Your task to perform on an android device: Go to Presenttion app & add a new slide then add the video
Image 0: 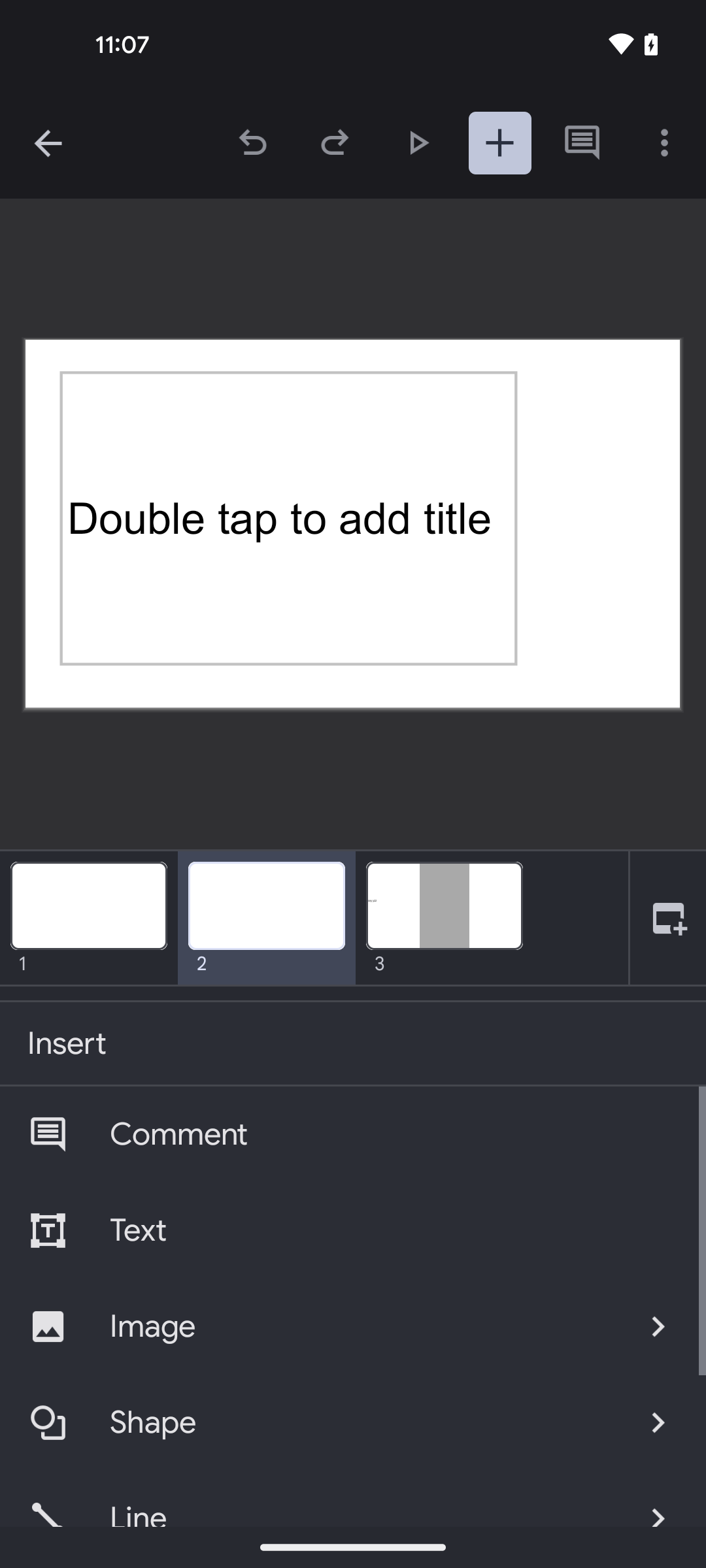
open the Presentations app
Step 0: open app "Presentations"
Image 1: 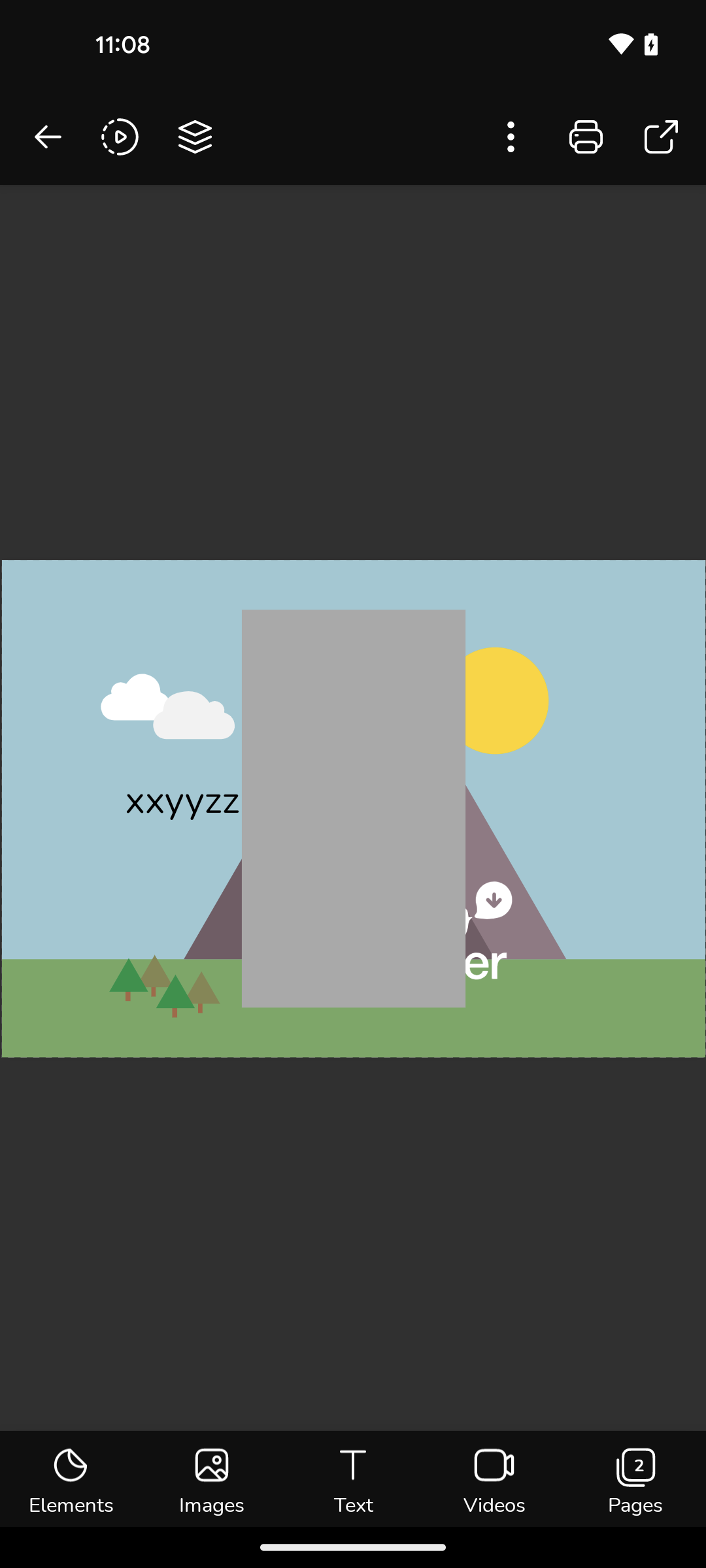
click on the Pages tab at the bottom right  corner of the screen
Step 1: click (635, 1478)
Image 2: 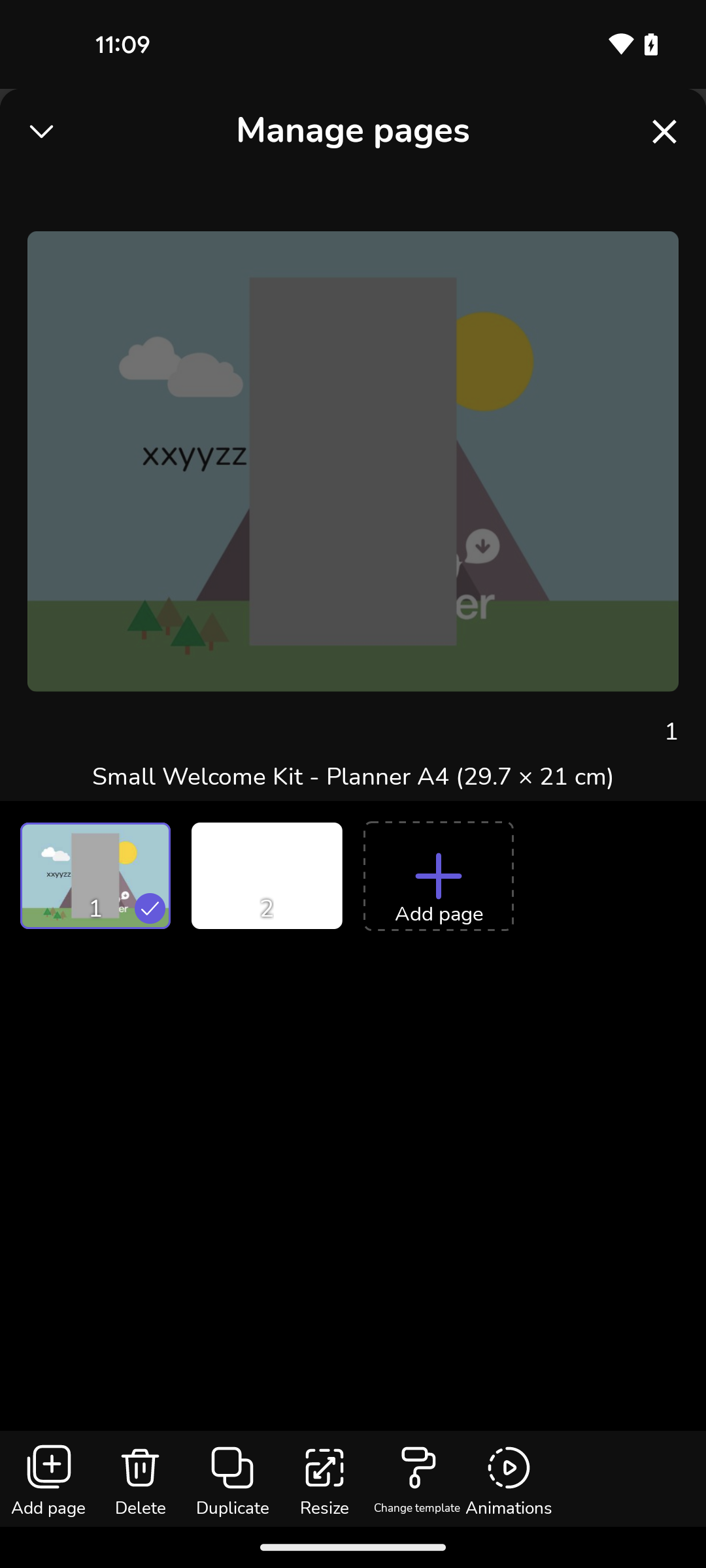
click on the Add Page option
Step 2: click (438, 876)
Image 4: 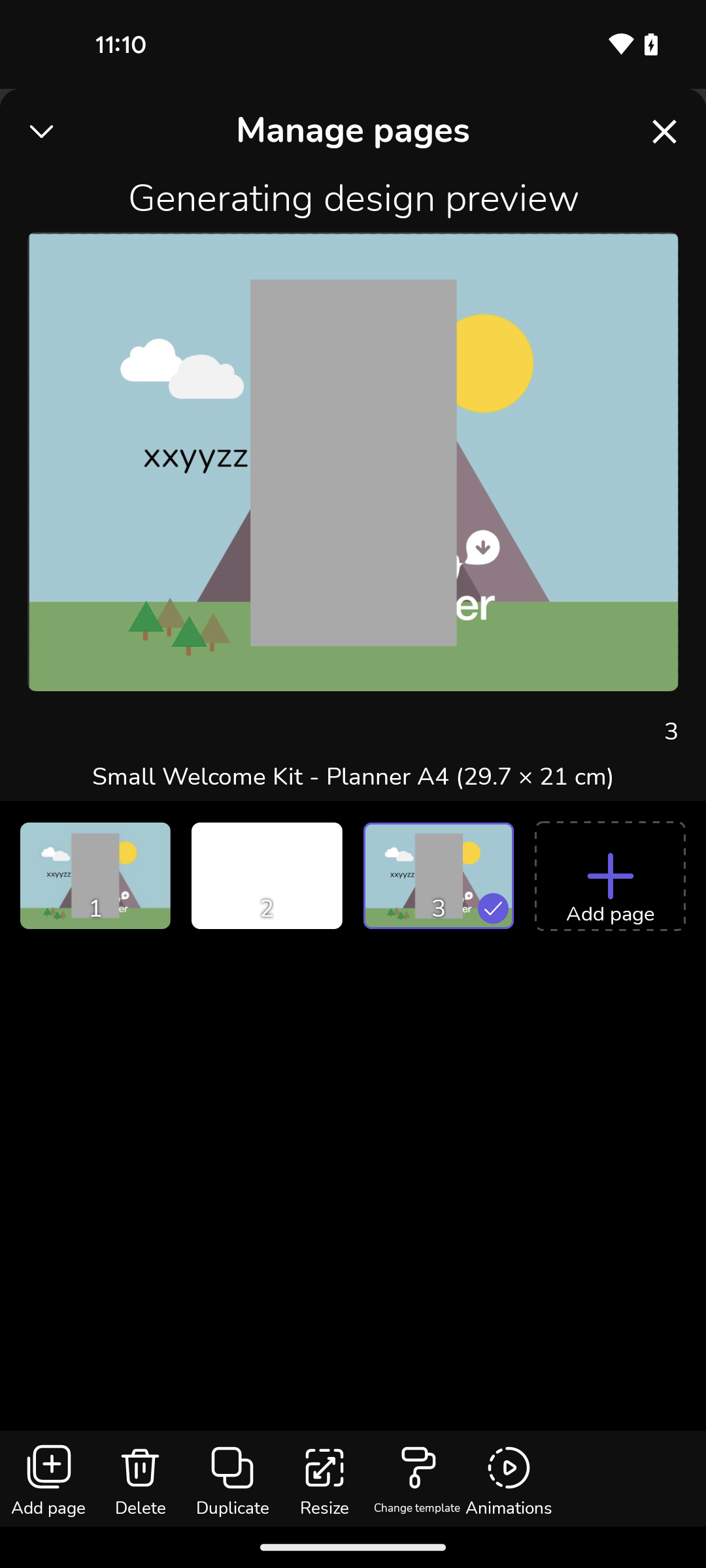
go back
Step 4: press back button
Image 5: 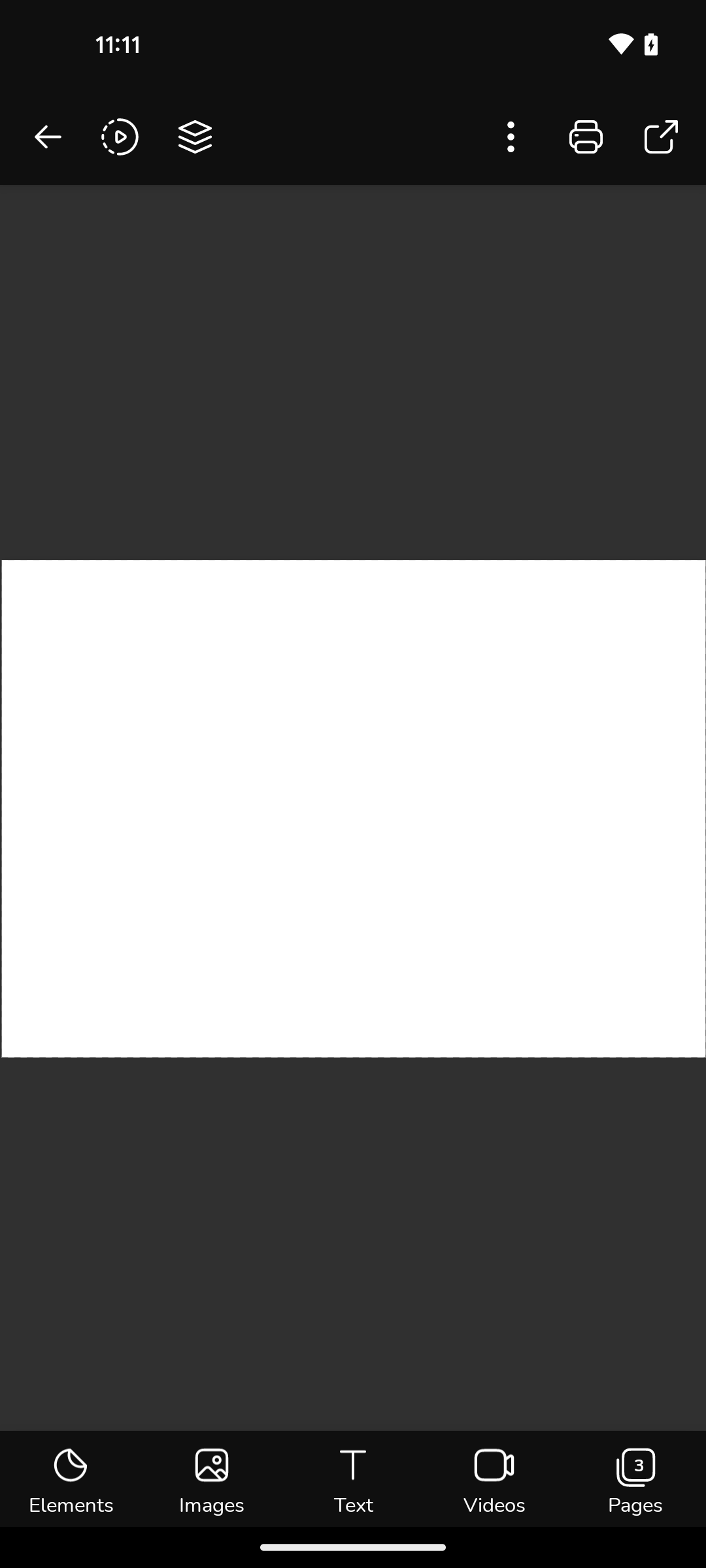
click on the Videos option at the bottom of the screen
Step 5: click (494, 1478)
Image 6: 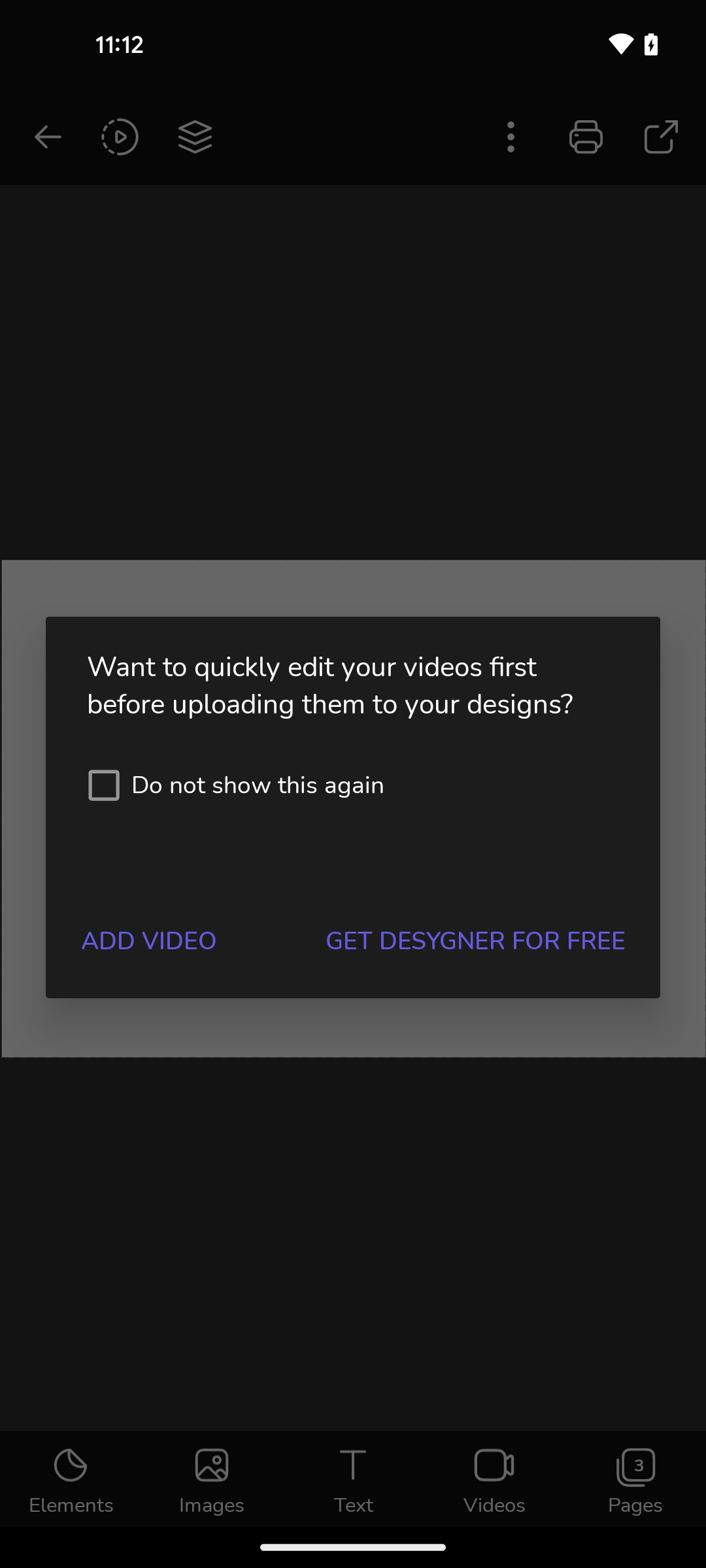
click on the Add Video option
Step 6: click (148, 941)
Image 7: 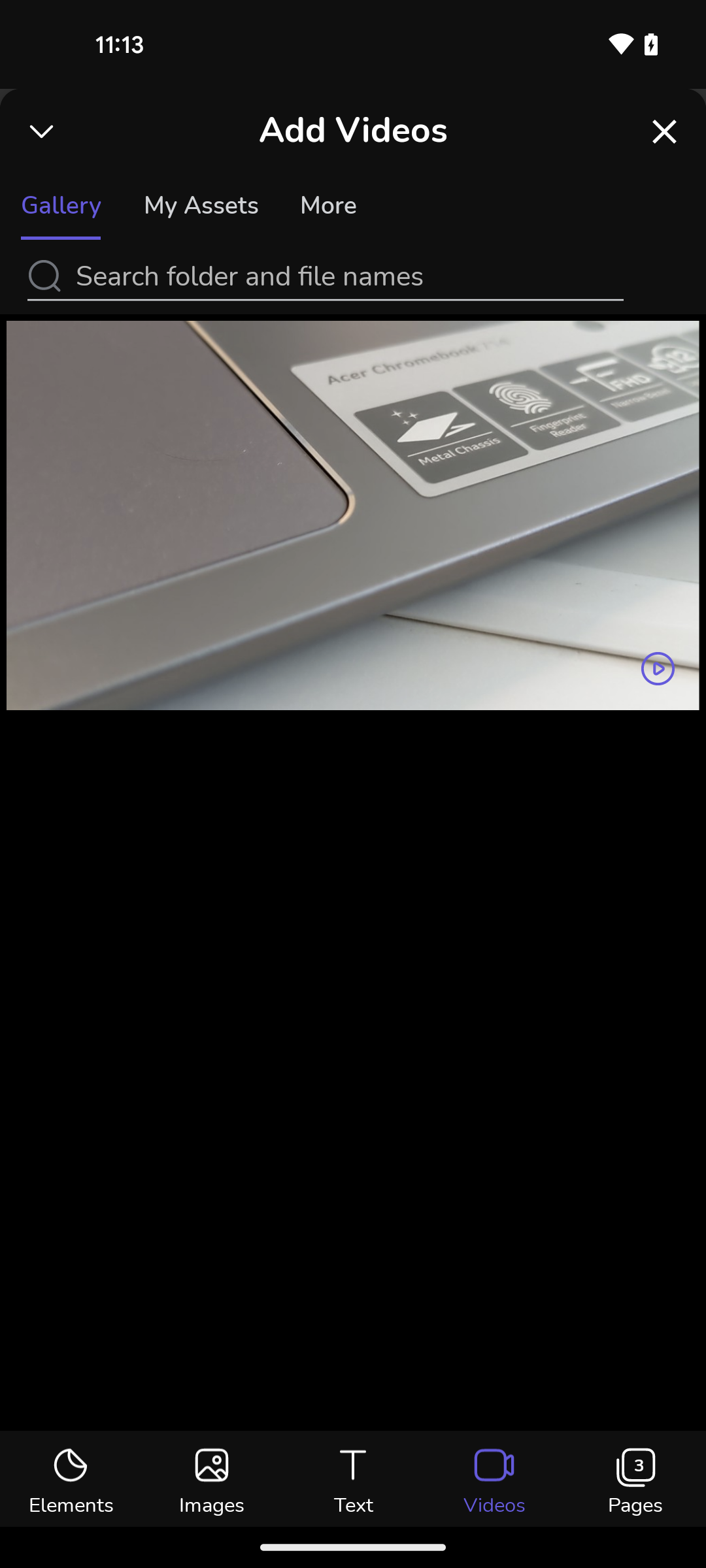
select the video
Step 7: click (353, 872)
Image 8: 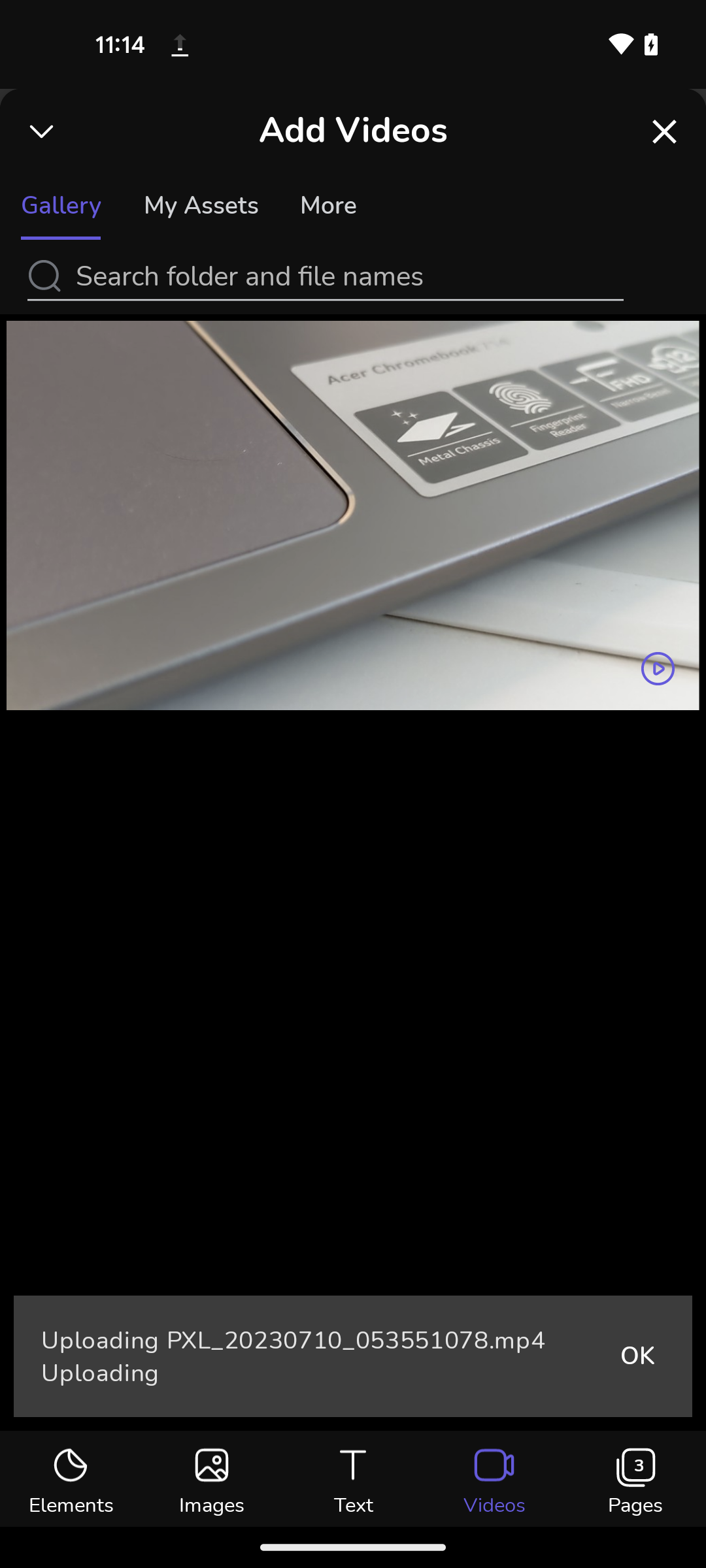
select the video
Step 8: wait
Image 9: 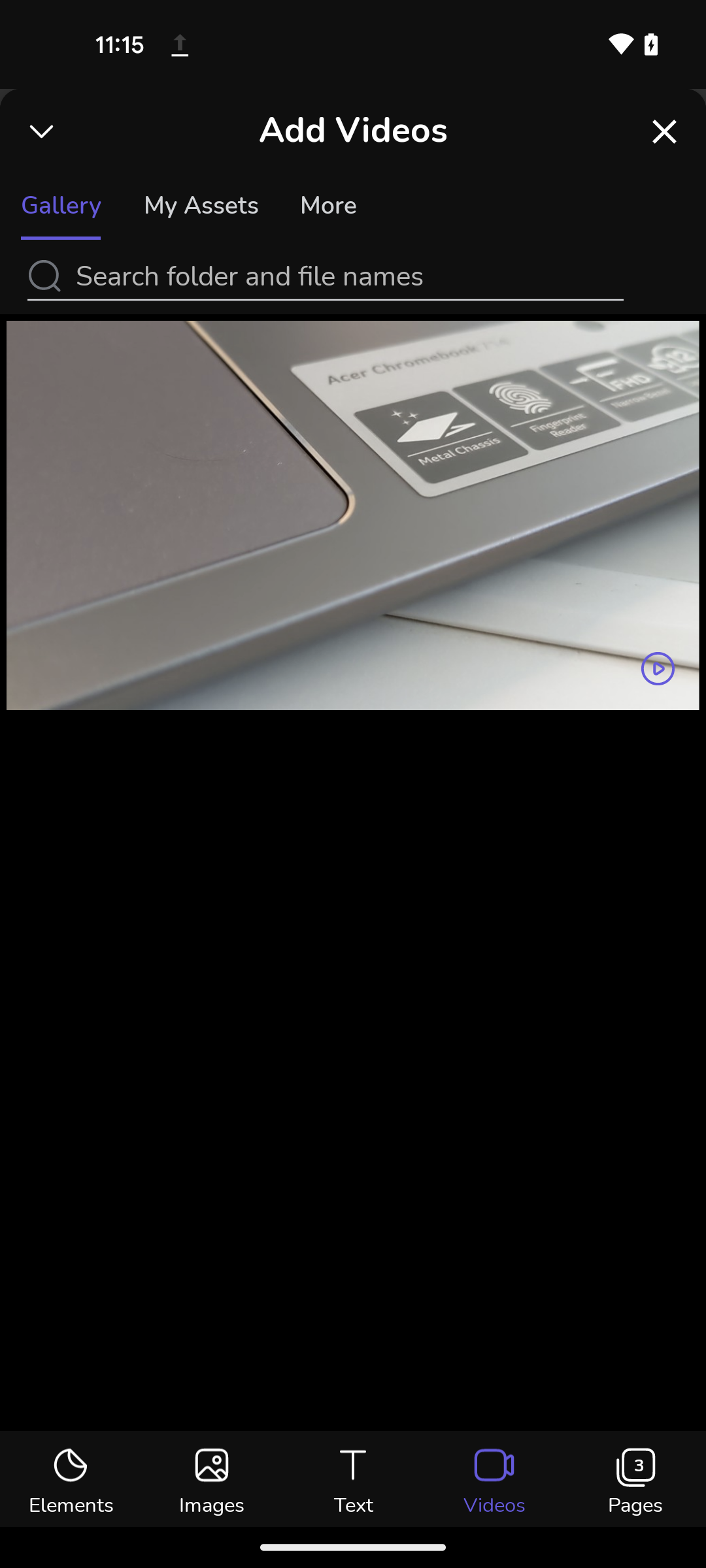
select the video
Step 9: wait